Your task to perform on an android device: I want to move A_short_history_of_Germany pdf file to Internal Storage folder named History Books.
Image 0: 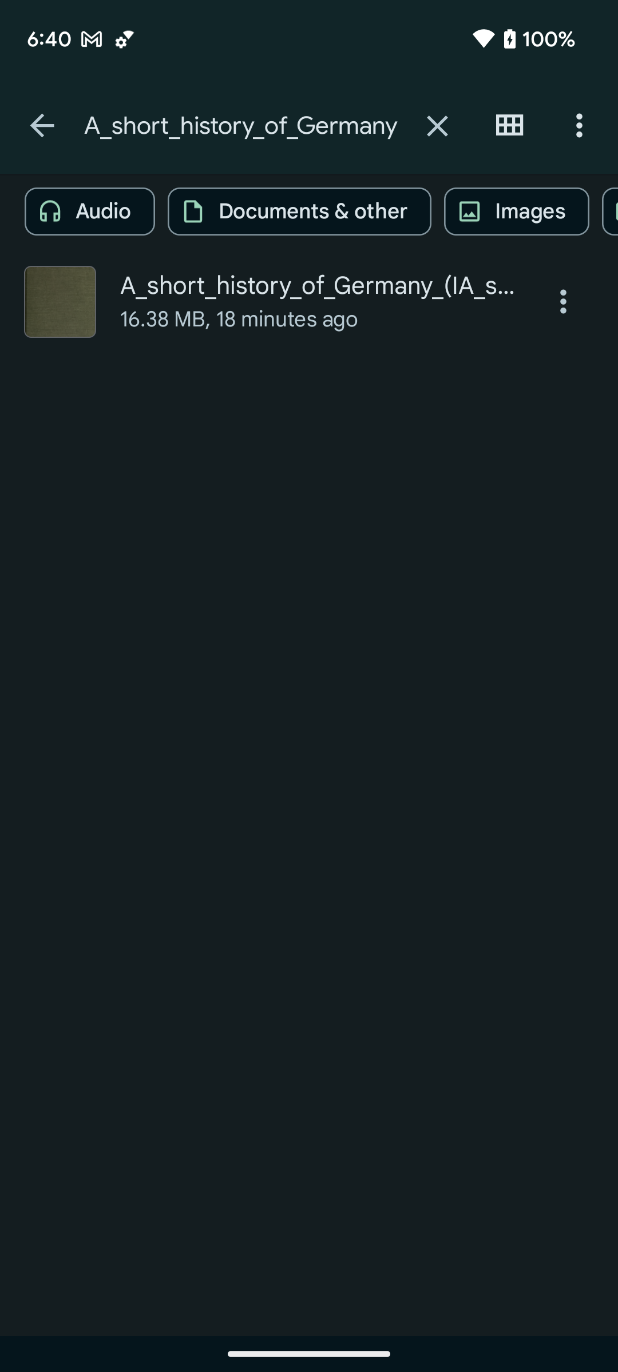
Click on the three dots icon of the A_short_history_of_Germany pdf file to view the move option 
Step 0: click (563, 301)
Image 1: 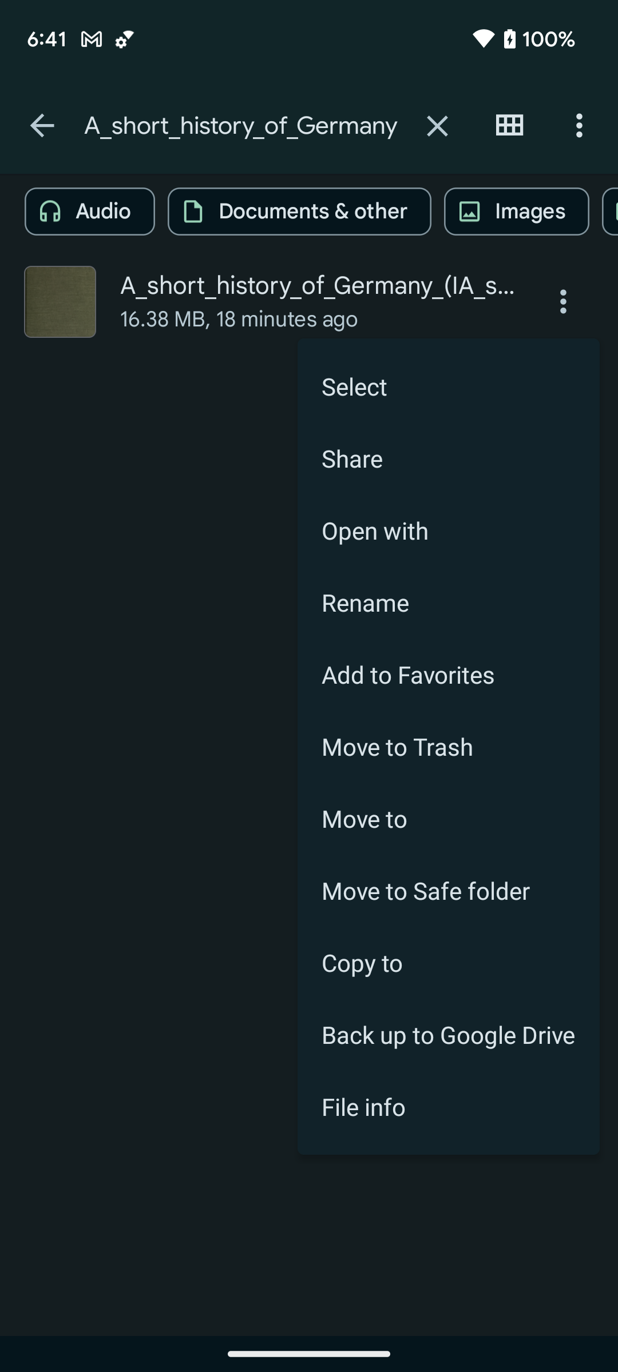
Click on the Move to option to move this pdf file 
Step 1: click (448, 818)
Image 2: 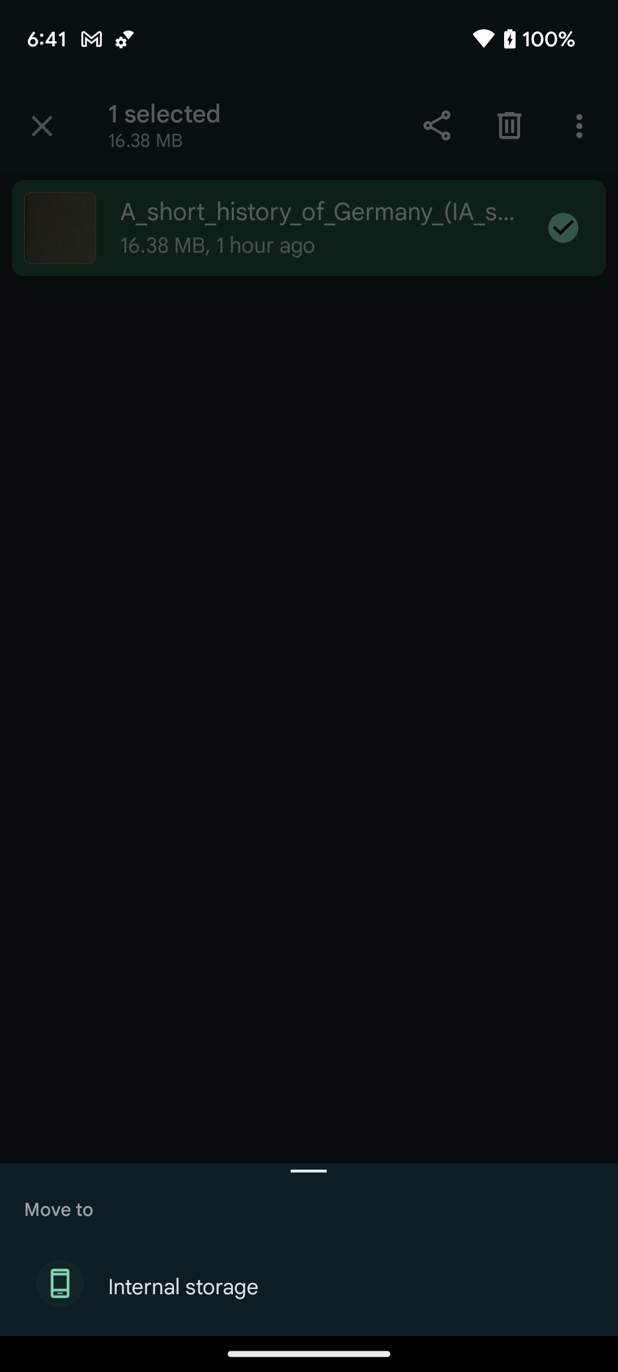
Click on the Internal storage at the bottom of the screen to view the History Books folder
Step 2: click (183, 1287)
Image 3: 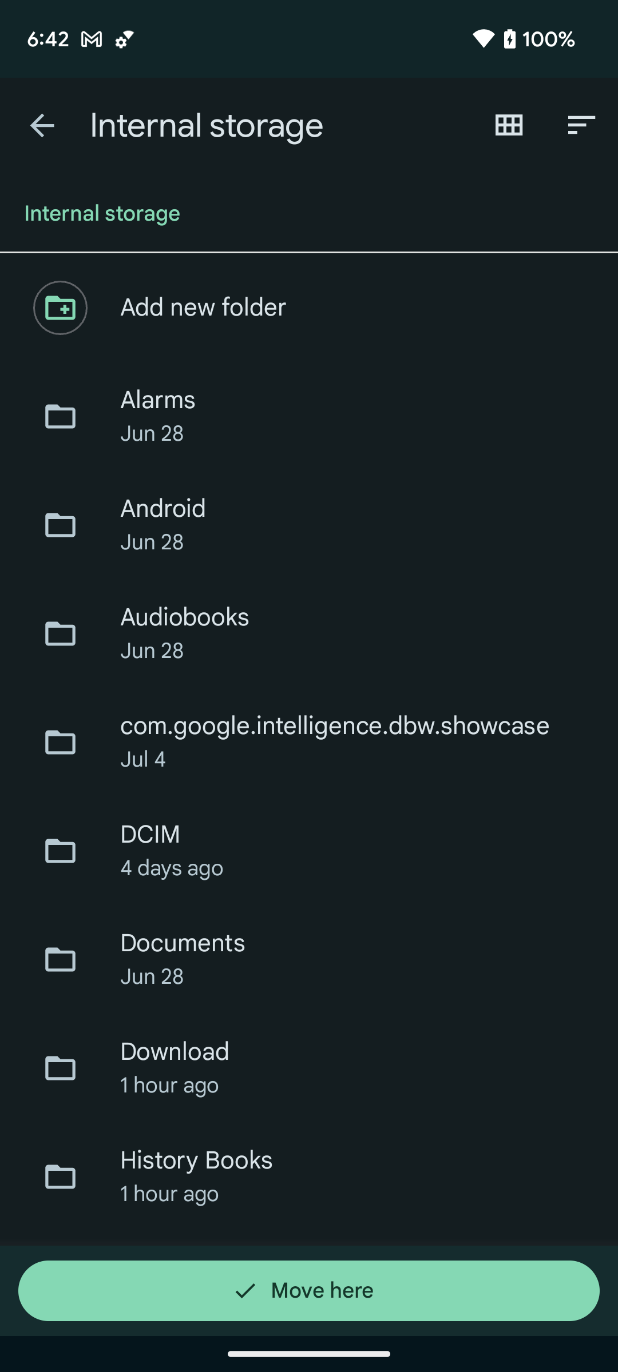
Click on the History Books folder to select this folder 
Step 3: click (351, 1175)
Image 4: 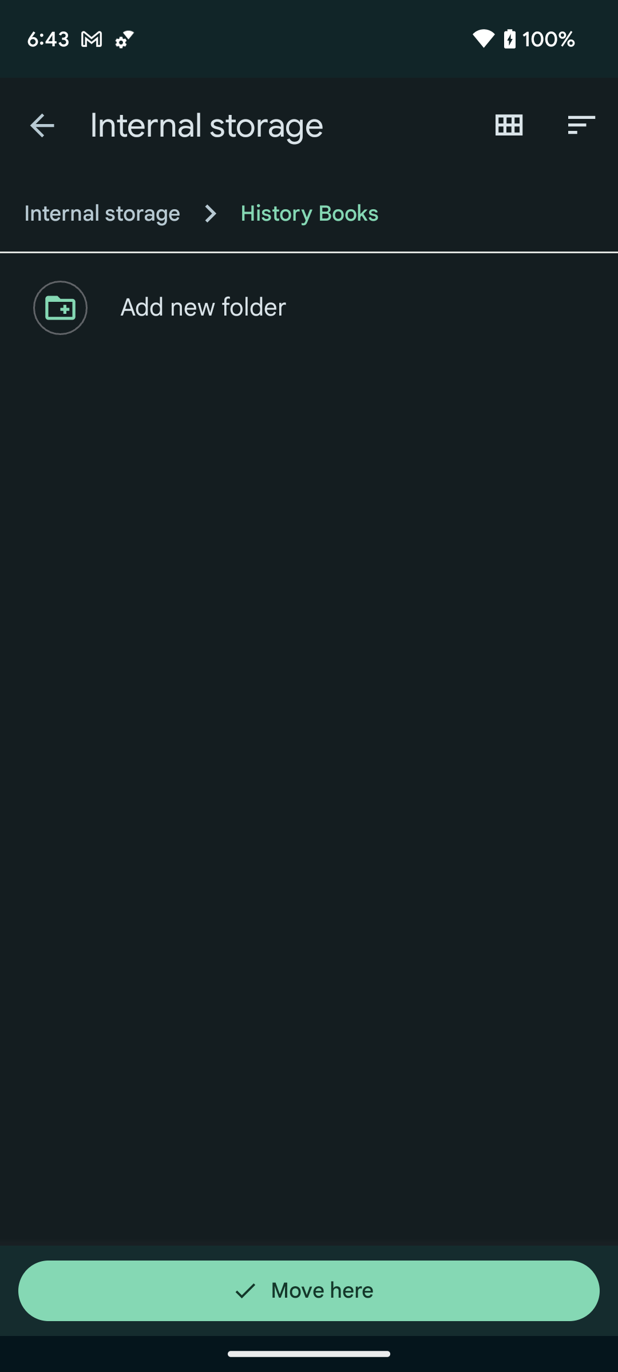
Click on the Move here button at the bottom of the screen to move pdf file in this folder
Step 4: click (308, 1290)